Your task to perform on an android device: Search for the sofa for my living room in the eBay app.
Image 0: 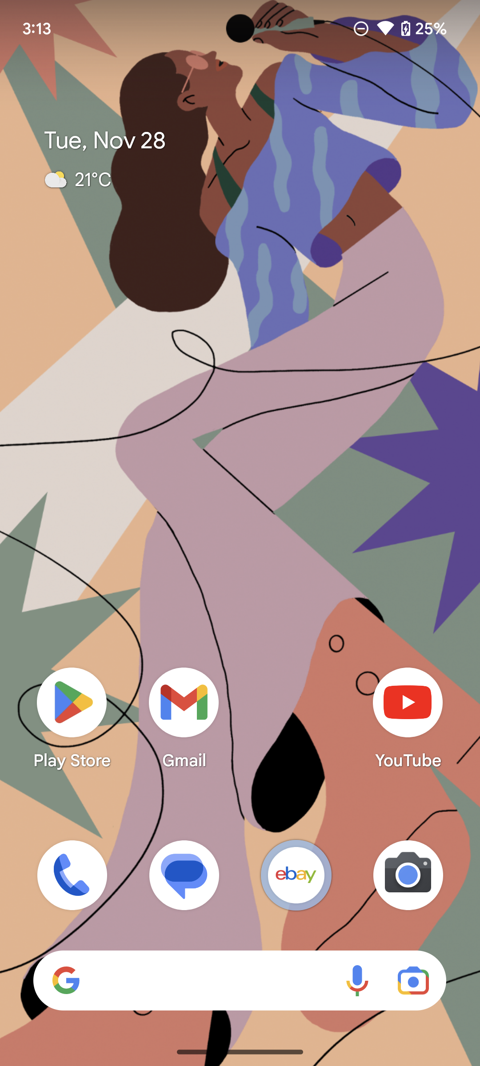
Open eBay app.
Step 0: open app "eBay"
Image 1: 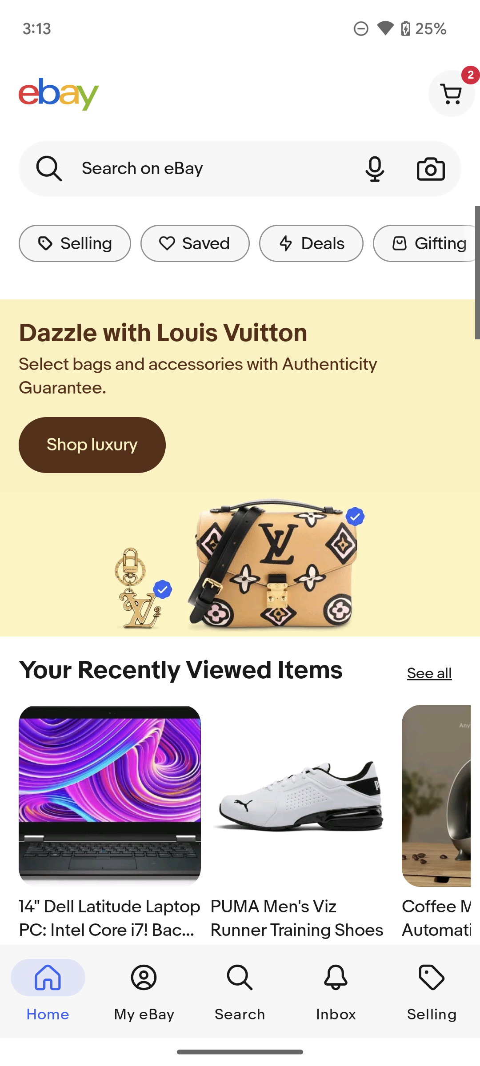
Click on the search bar on the top of the screen.
Step 1: click (184, 168)
Image 2: 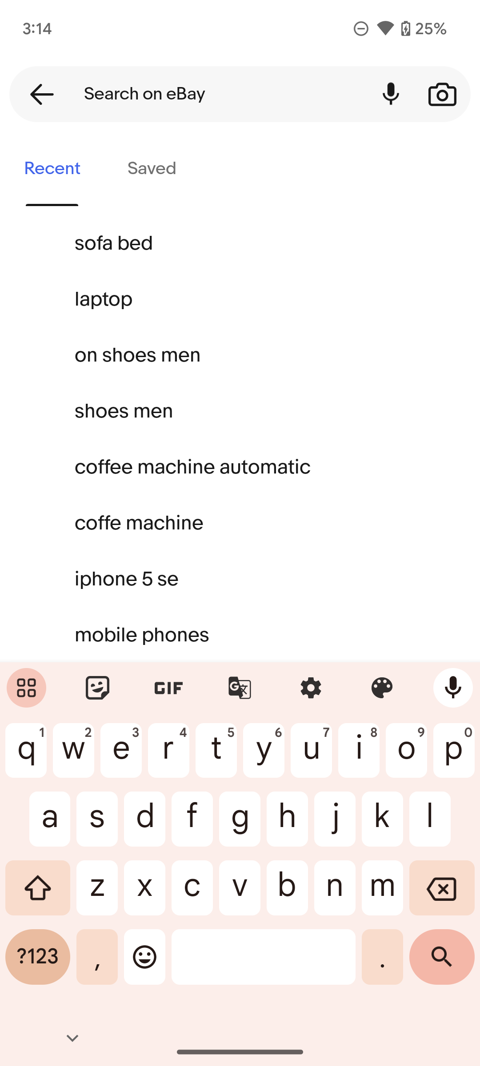
Click on the sofa on the screen.
Step 2: click (240, 243)